Your task to perform on an android device: I want to buy a pair of Loafers for me in Black color, so search for Loafers for me in the ASOS app.
Image 0: 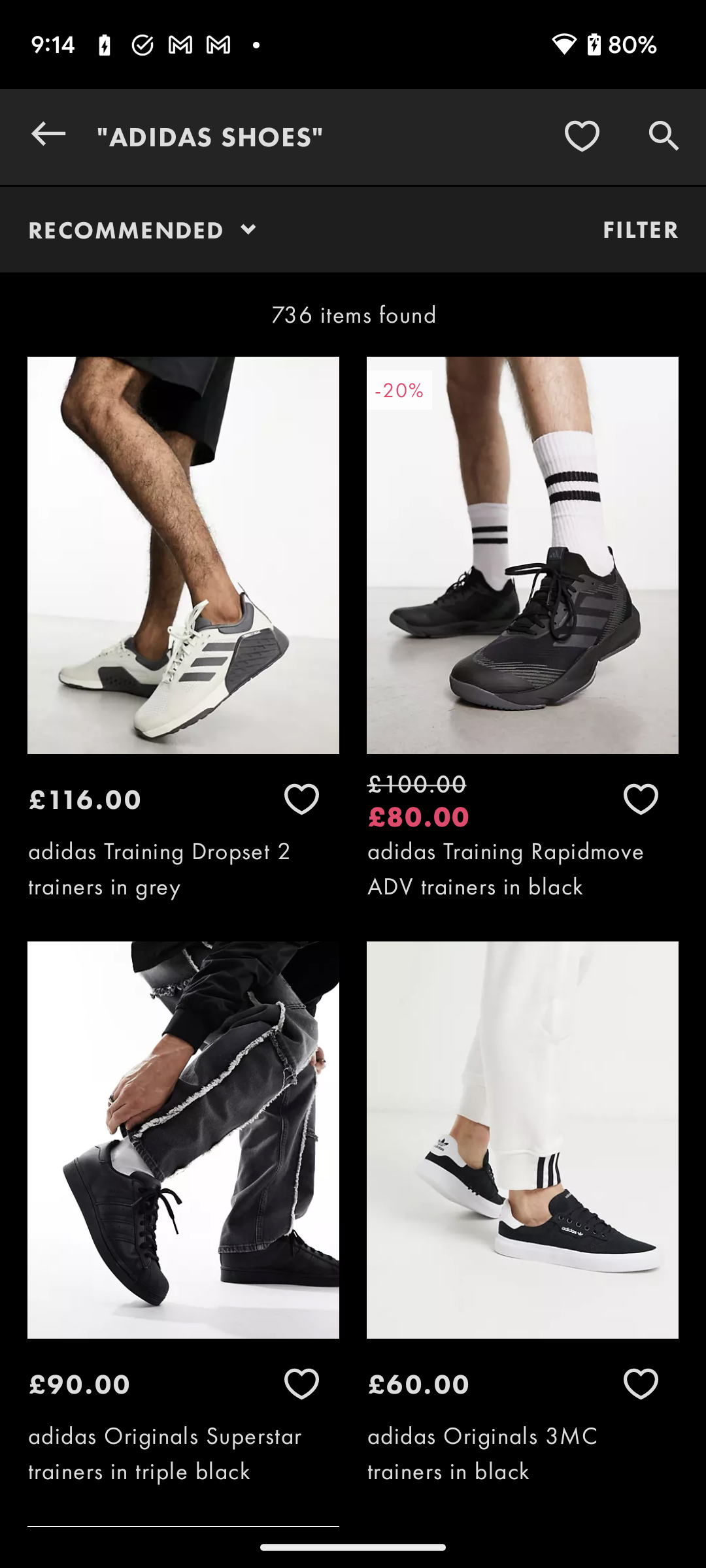
Click on the search icon at the top right corner of the screen to search for the shoes.
Step 0: click (664, 137)
Image 1: 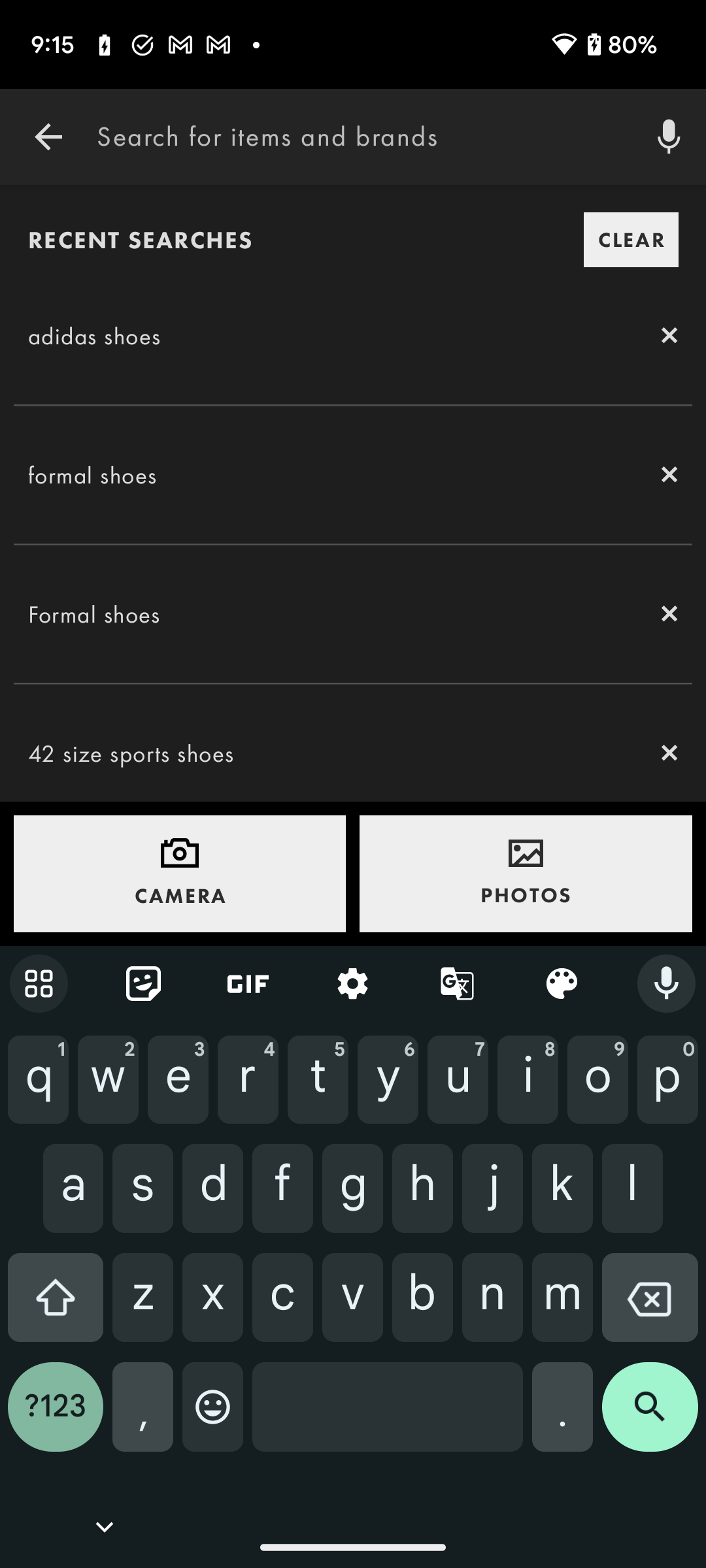
Type Black Loafers in the search bar.
Step 1: type "Black Loafers"
Image 2: 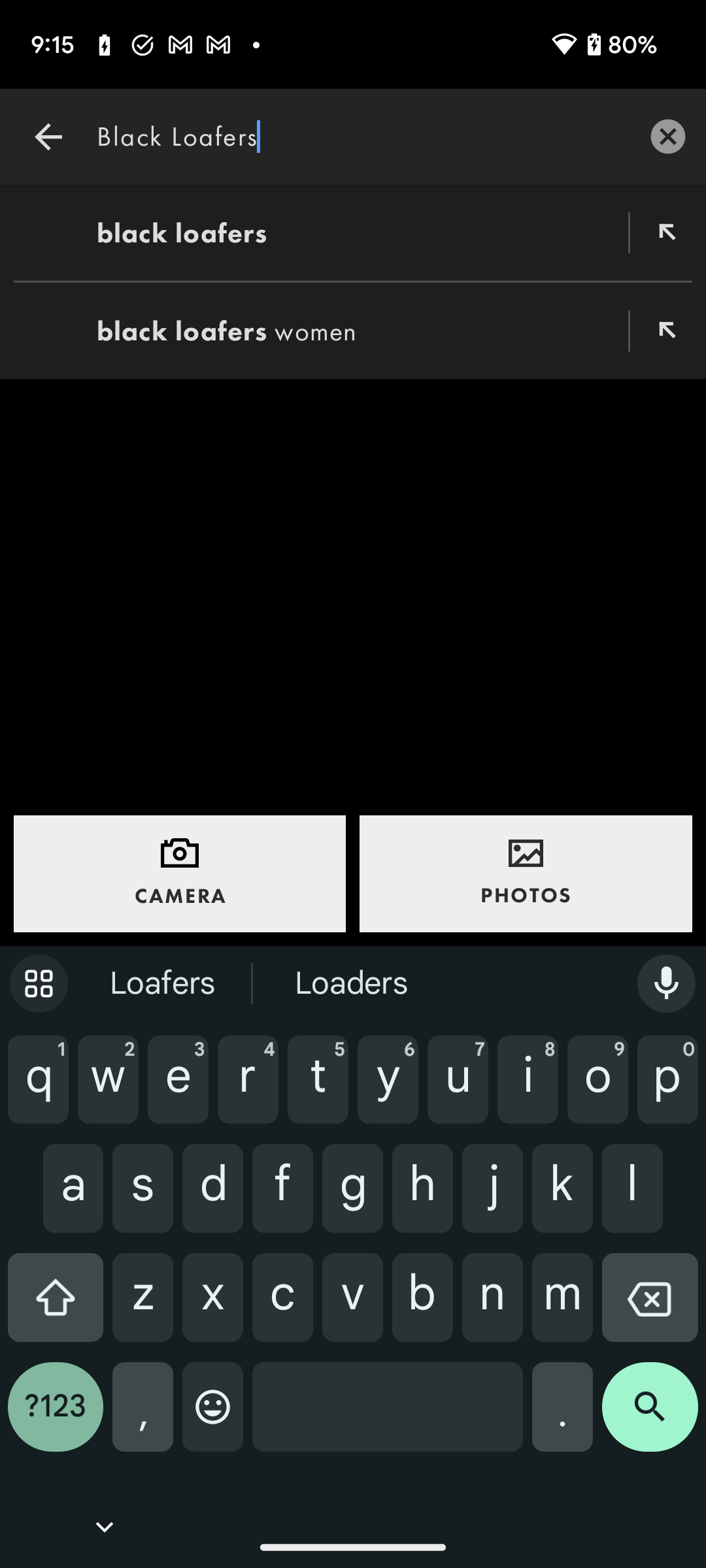
Click on the search icon at the bottom right corner of the screen to view the search result
Step 2: click (650, 1417)